Your task to perform on an android device: I want to buy a shirt for my son.
Image 0: 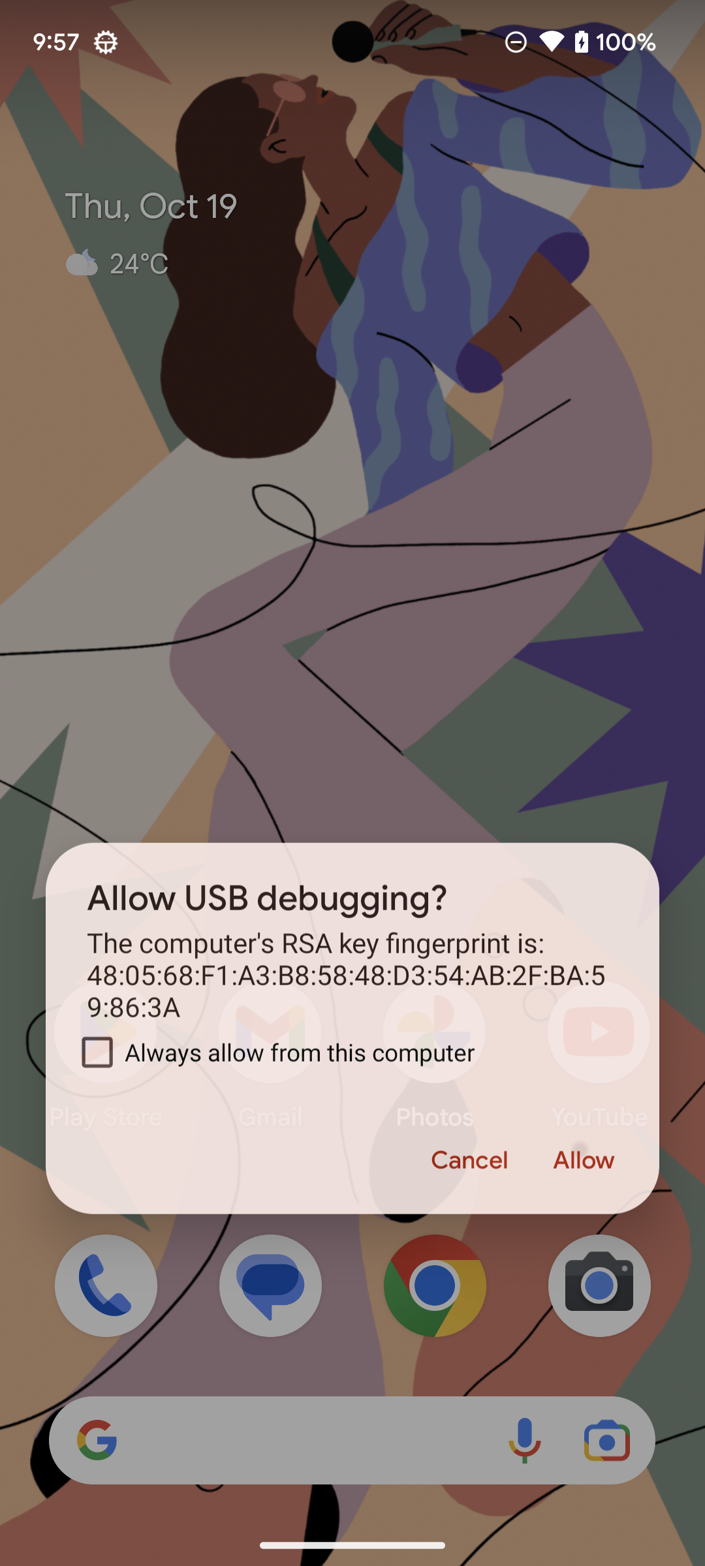
Open the Etsy app.
Step 0: open app "Etsy"
Image 1: 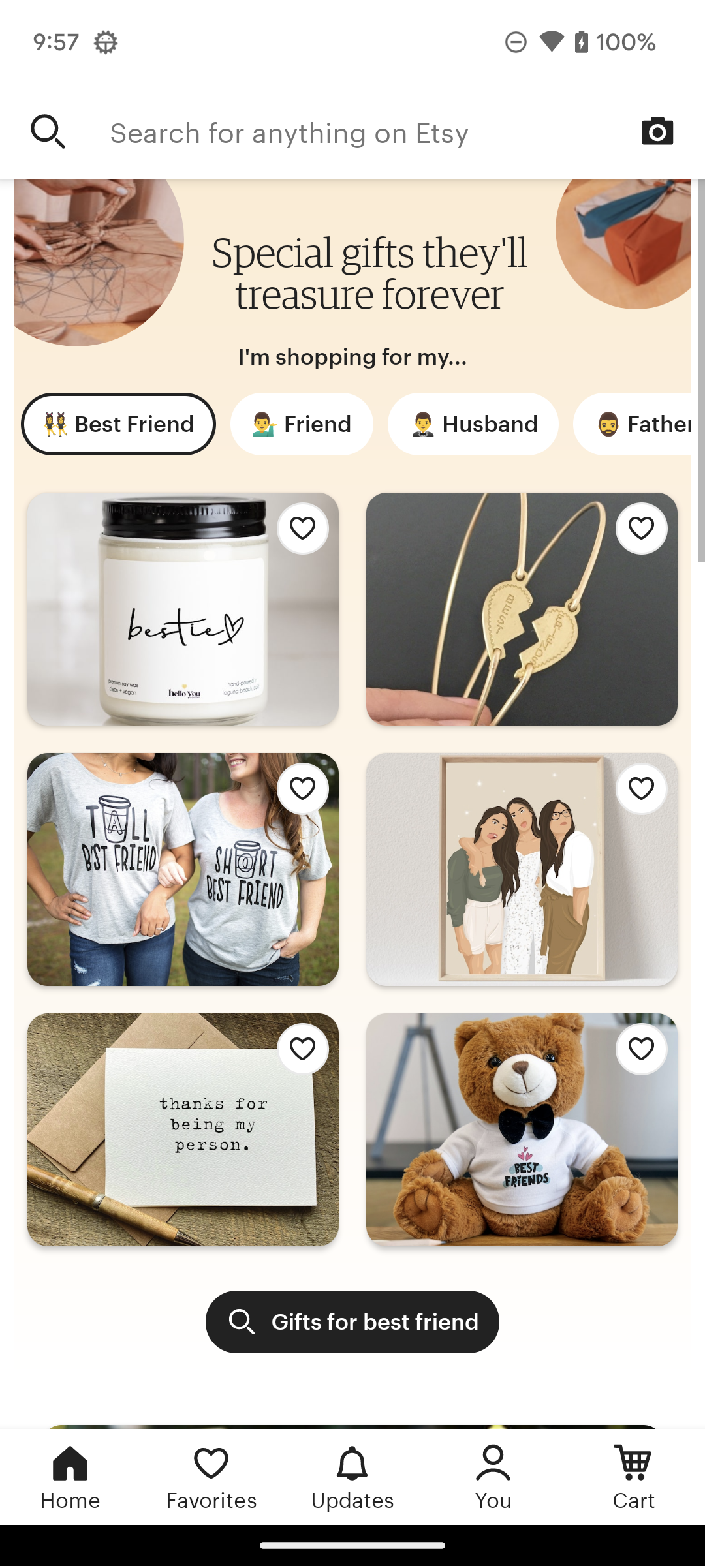
Click on the search text box on the top of the screen.
Step 1: click (407, 130)
Image 2: 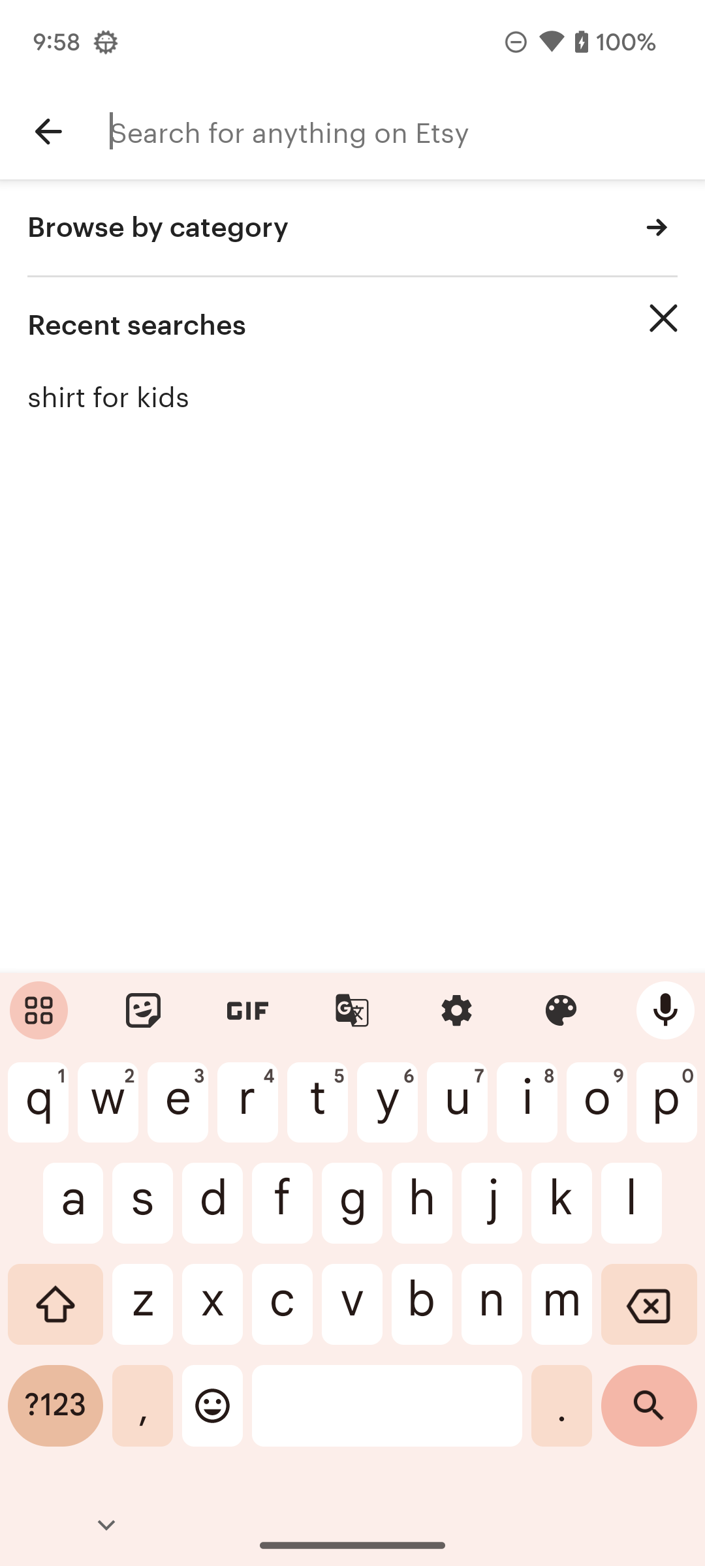
Type shirt for kids in the textbox.
Step 2: type "Shirt for kids"
Image 3: 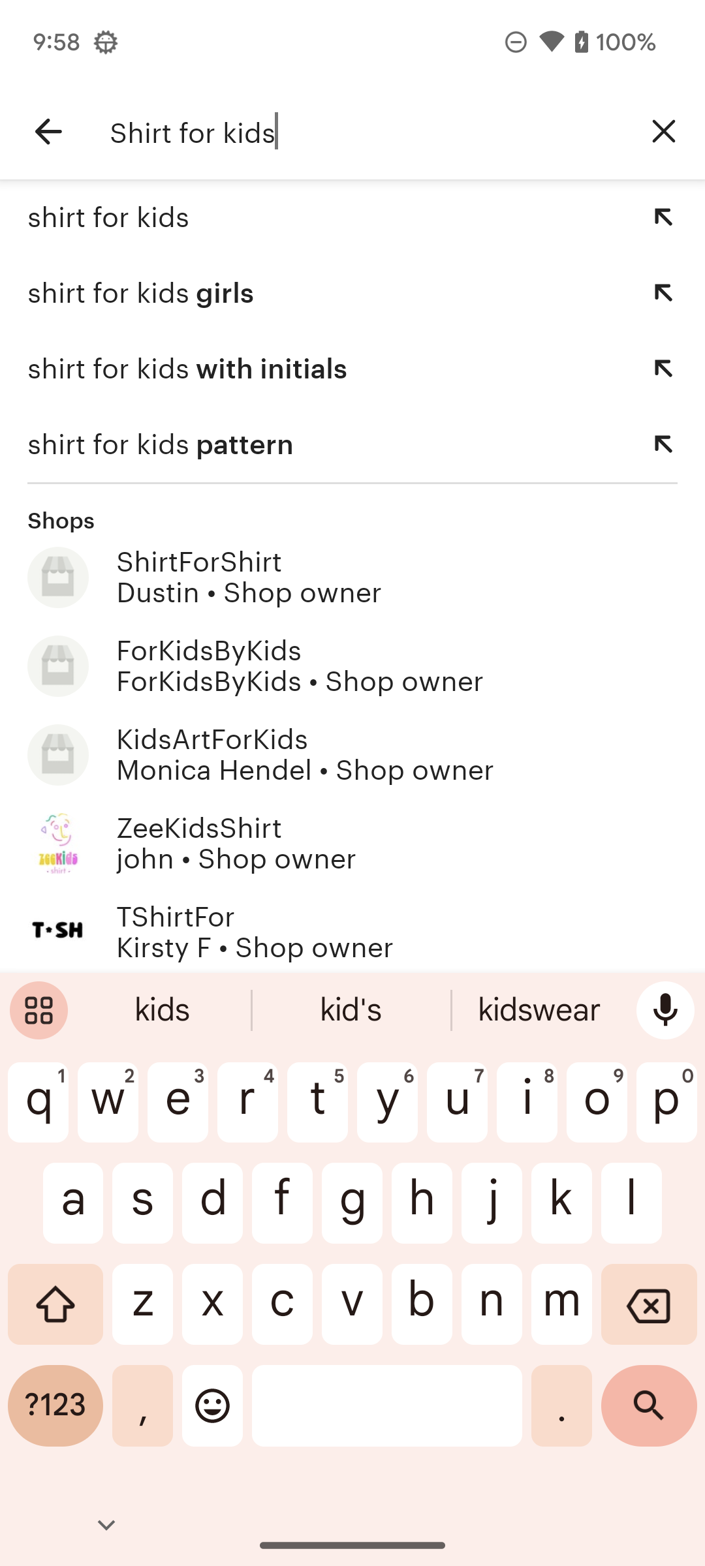
Click on the search button on the keyboard.
Step 3: click (649, 1416)